Your task to perform on an android device: I will track my progress to see if I am on track.
Image 0: 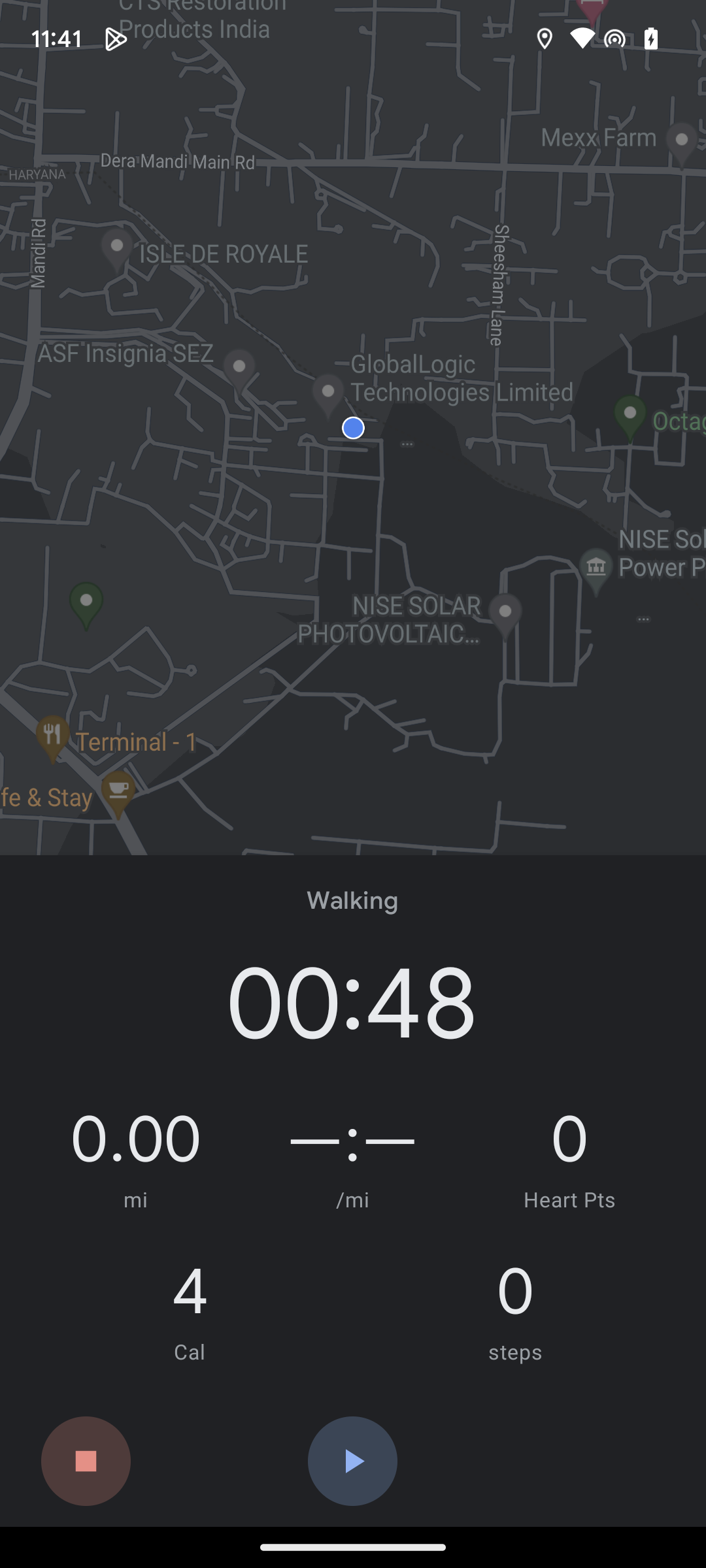
Click on the red button in bottom.
Step 0: click (86, 1461)
Image 1: 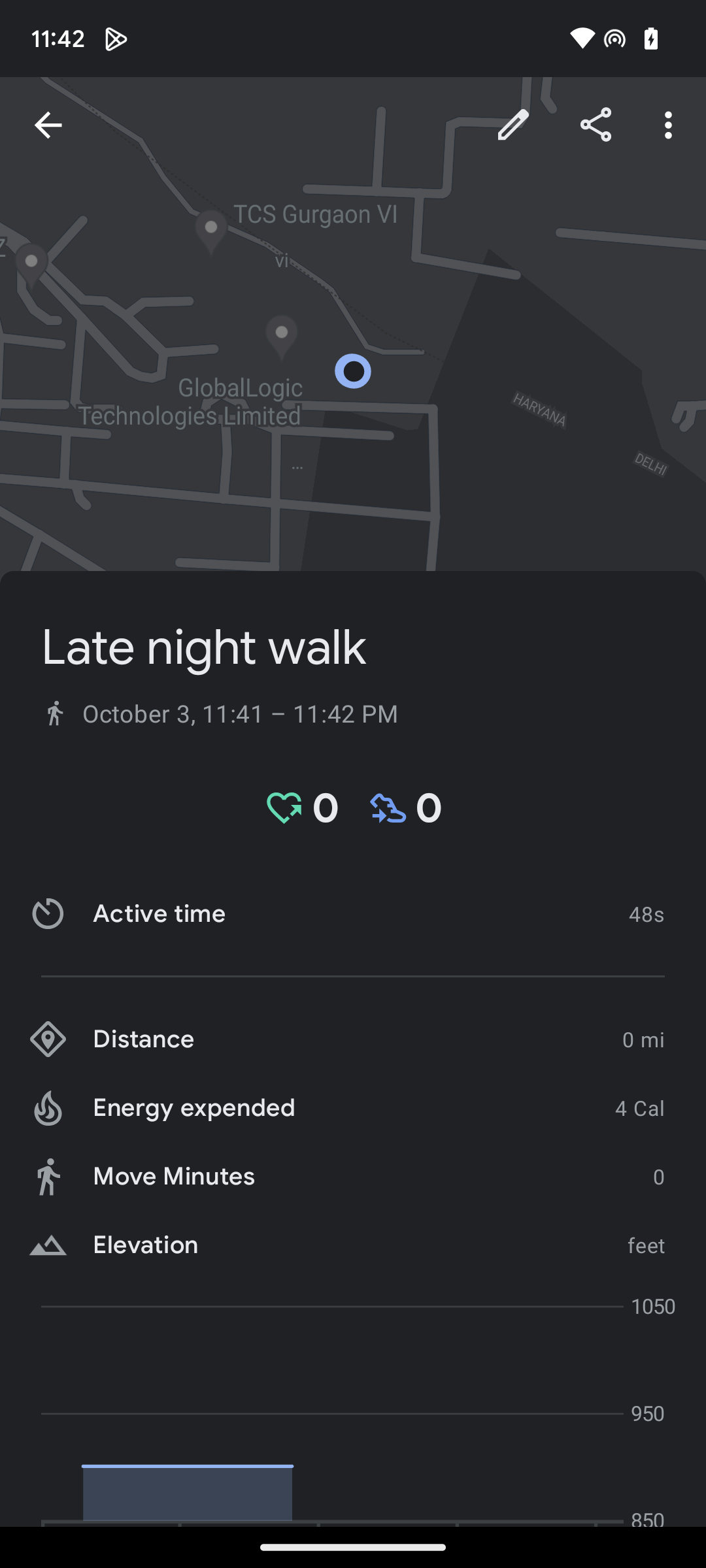
Click on the top arrow in left.
Step 1: click (48, 125)
Image 2: 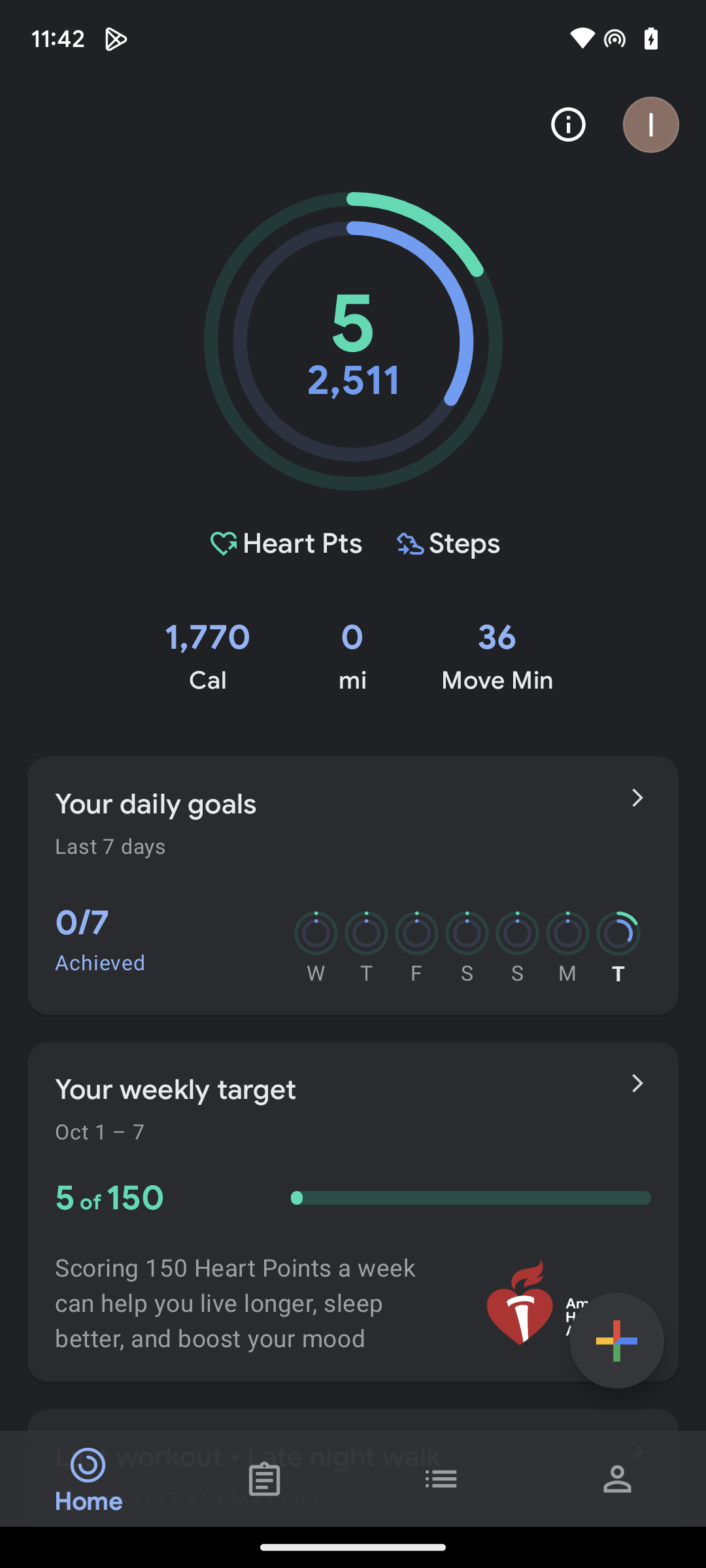
Swipe up.
Step 2: scroll down
Image 3: 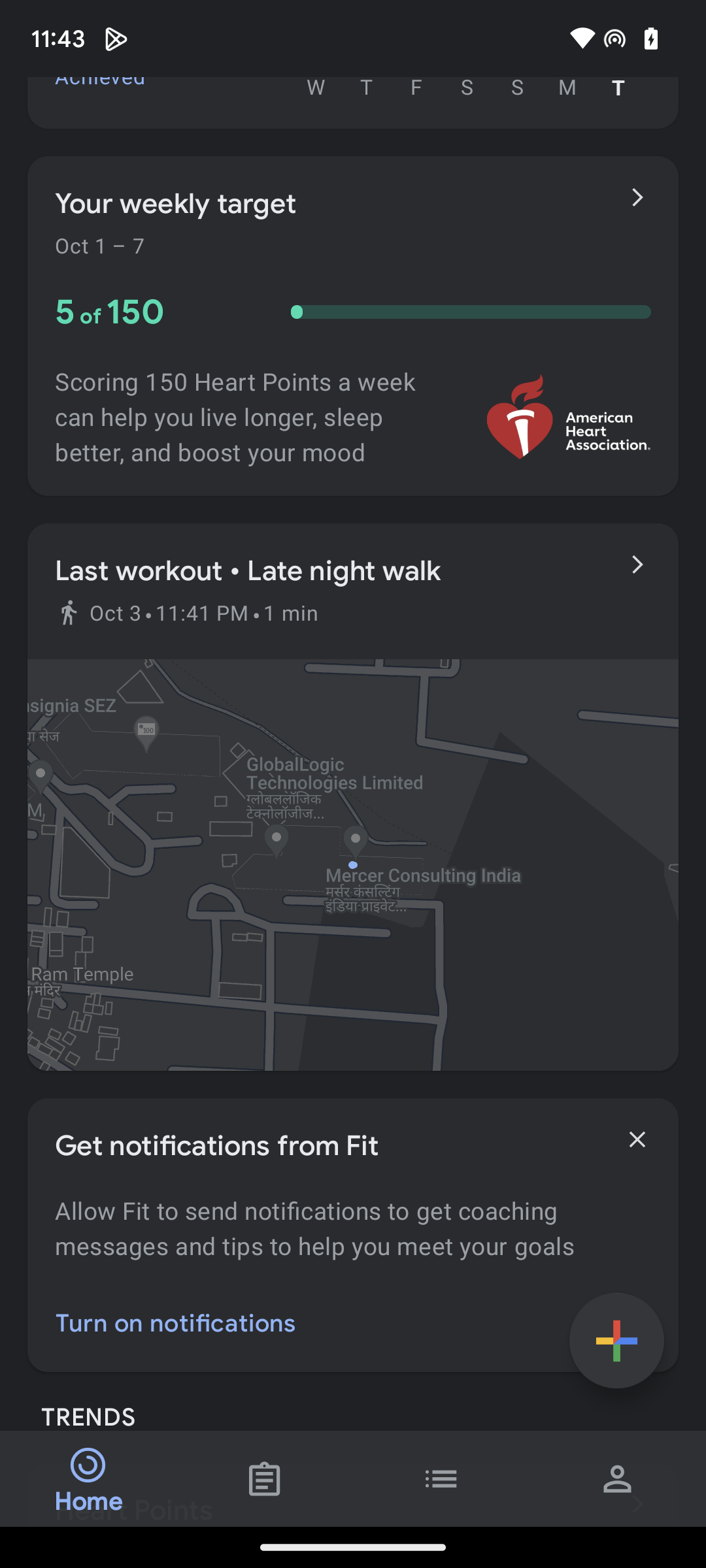
Swipe up.
Step 3: scroll down
Image 4: 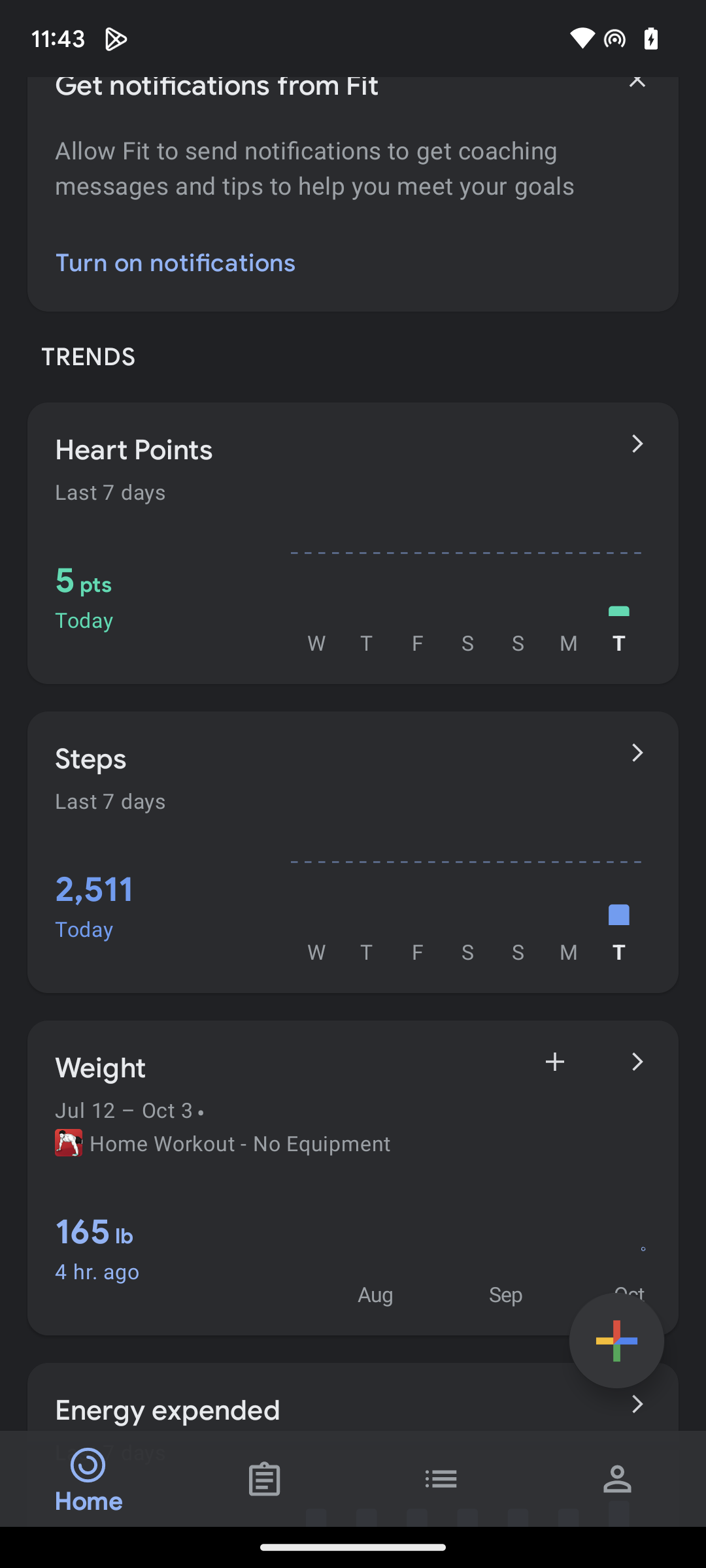
Click on the second icon at bottom.
Step 4: click (265, 1478)
Image 5: 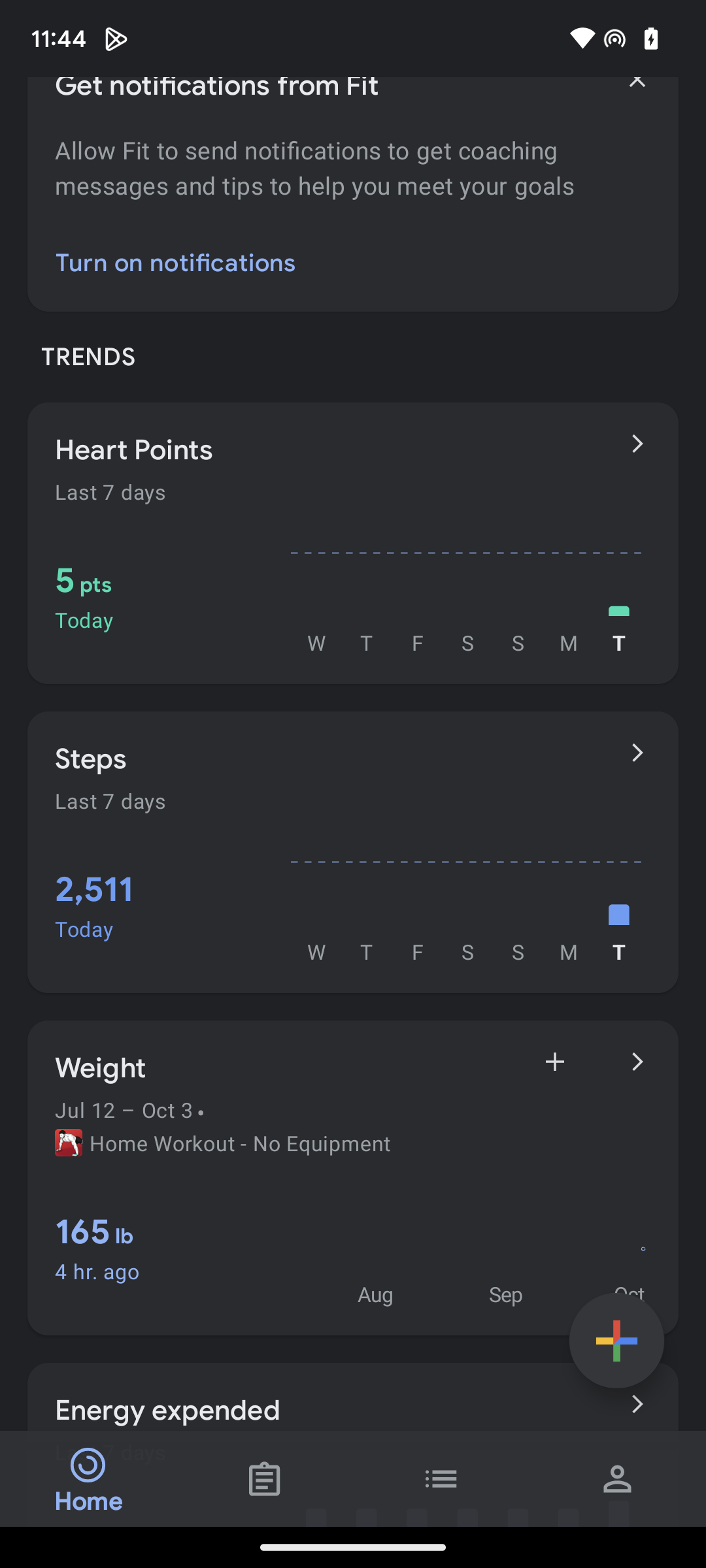
Click on the second icon at bottom.
Step 5: click (265, 1478)
Image 6: 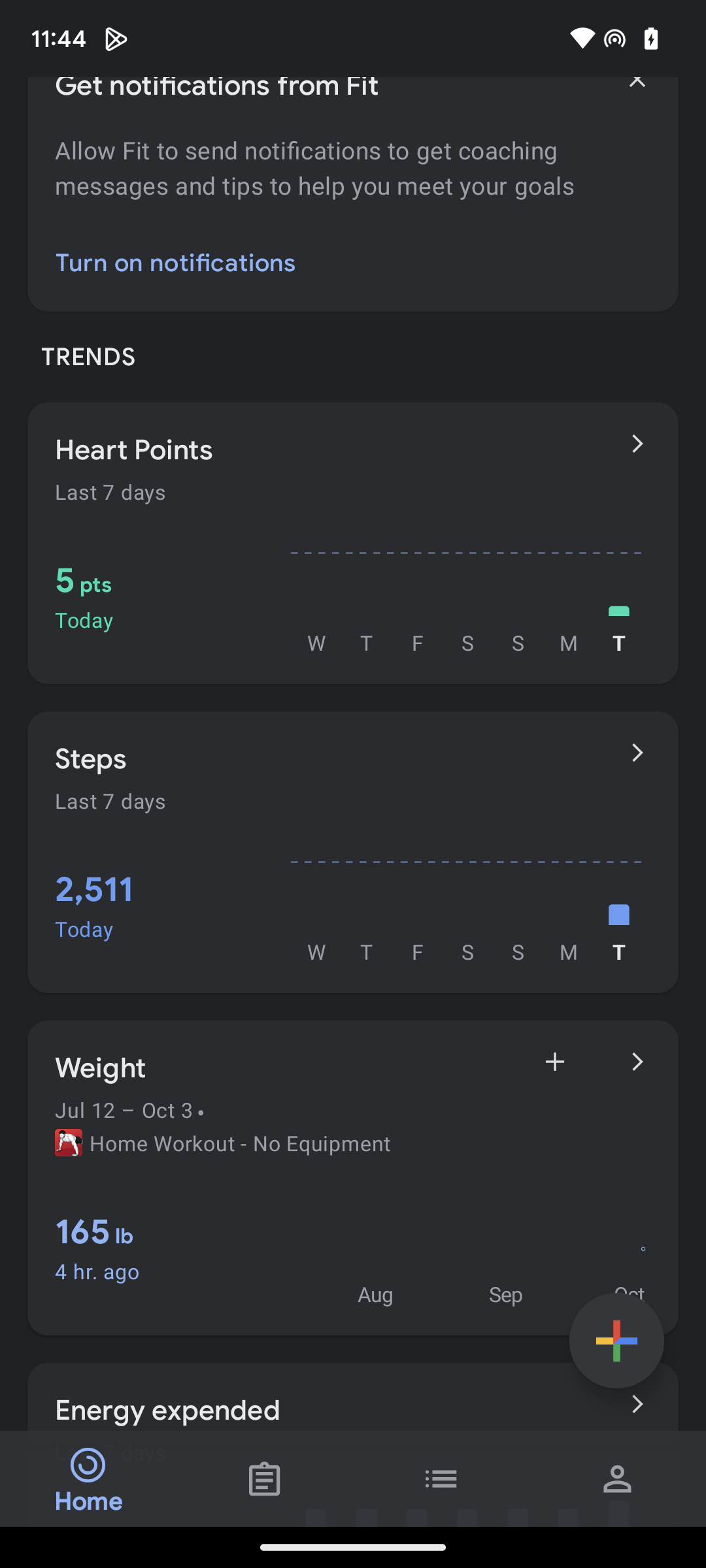
Click on the second icon at bottom.
Step 6: wait
Image 7: 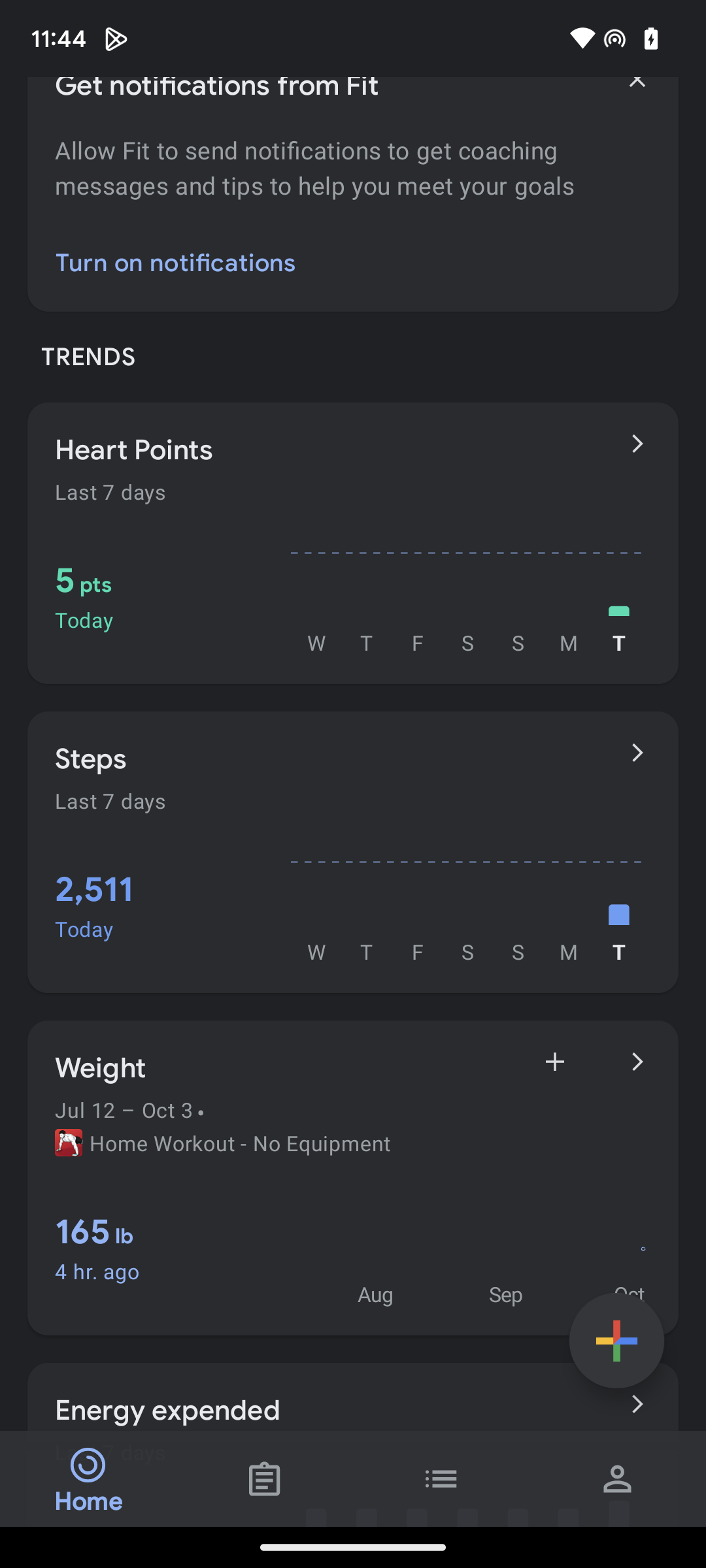
Click on the second icon at bottom.
Step 7: click (265, 1478)